Your task to perform on an android device: In the IKEA app, Check the review of IKEA 365+ Vardefull
Image 0: 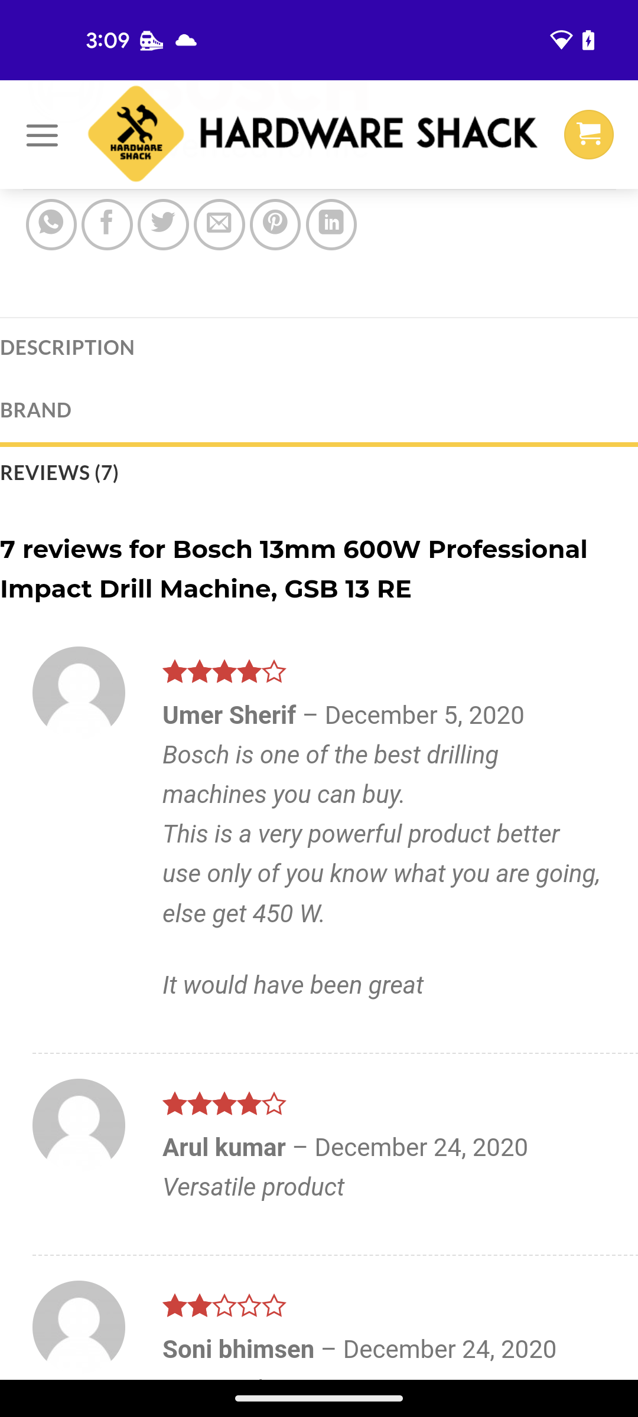
Open IKEA app
Step 0: open app "IKEA"
Image 1: 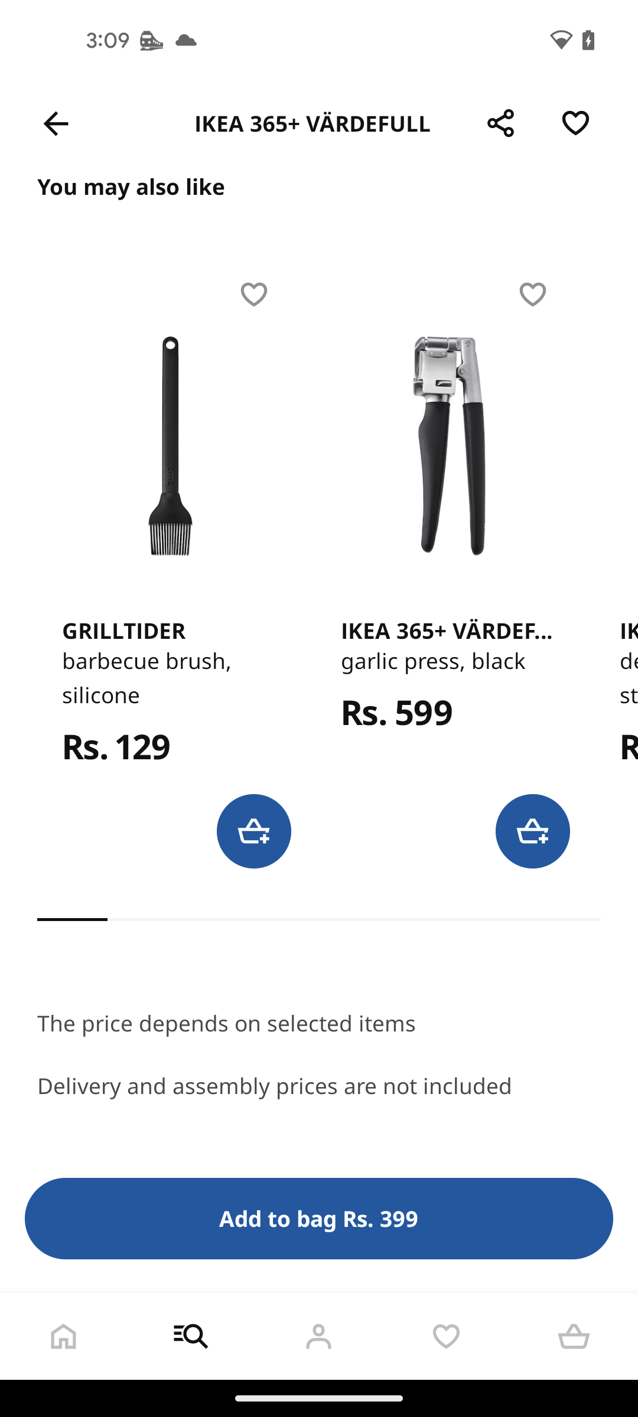
swipe down to check review
Step 1: scroll up
Image 3: 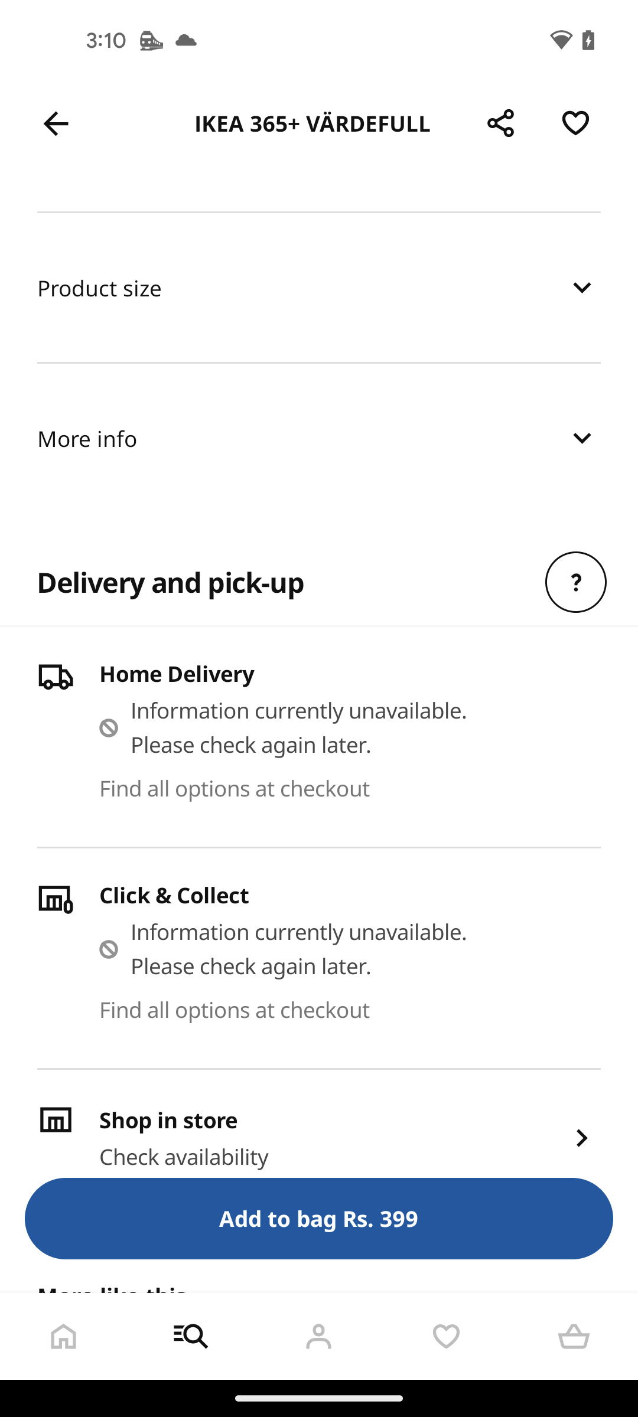
swipe down to check review
Step 3: scroll up